Your task to perform on an android device:  In the bigbasket App search for Tata Tea Premium and view the product details.
Image 0: 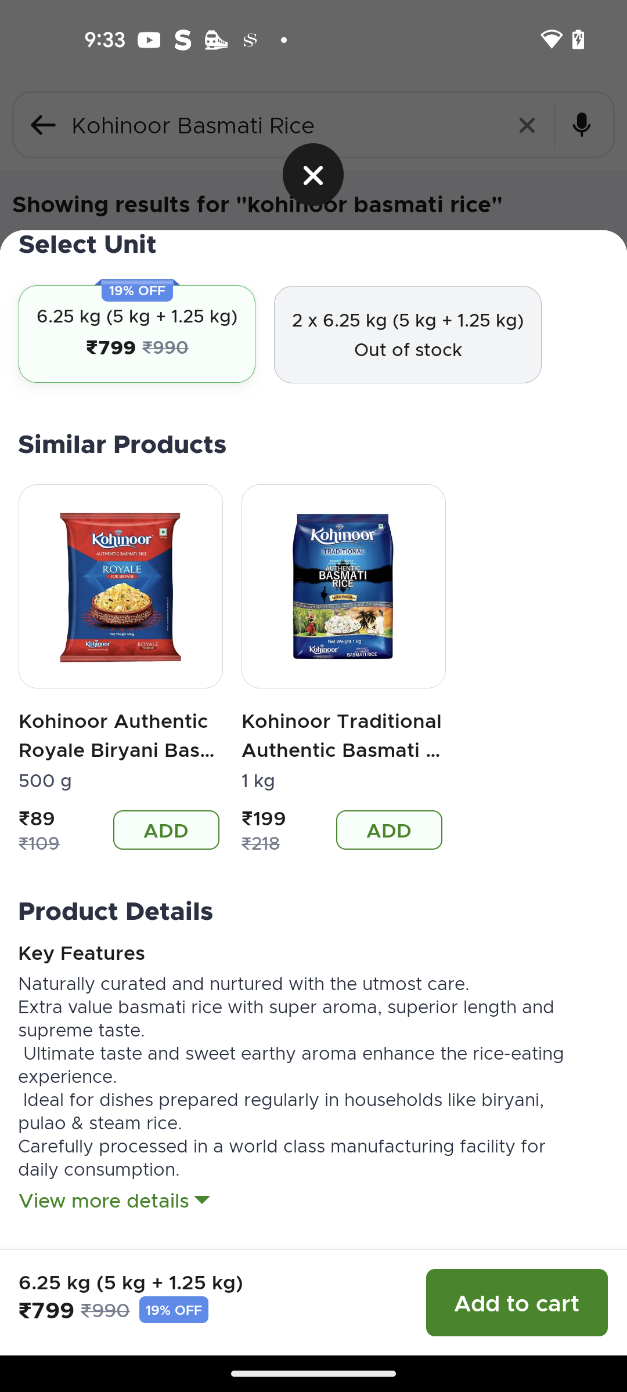
Open the Bigbasket App
Step 0: open app "bigbasket"
Image 1: 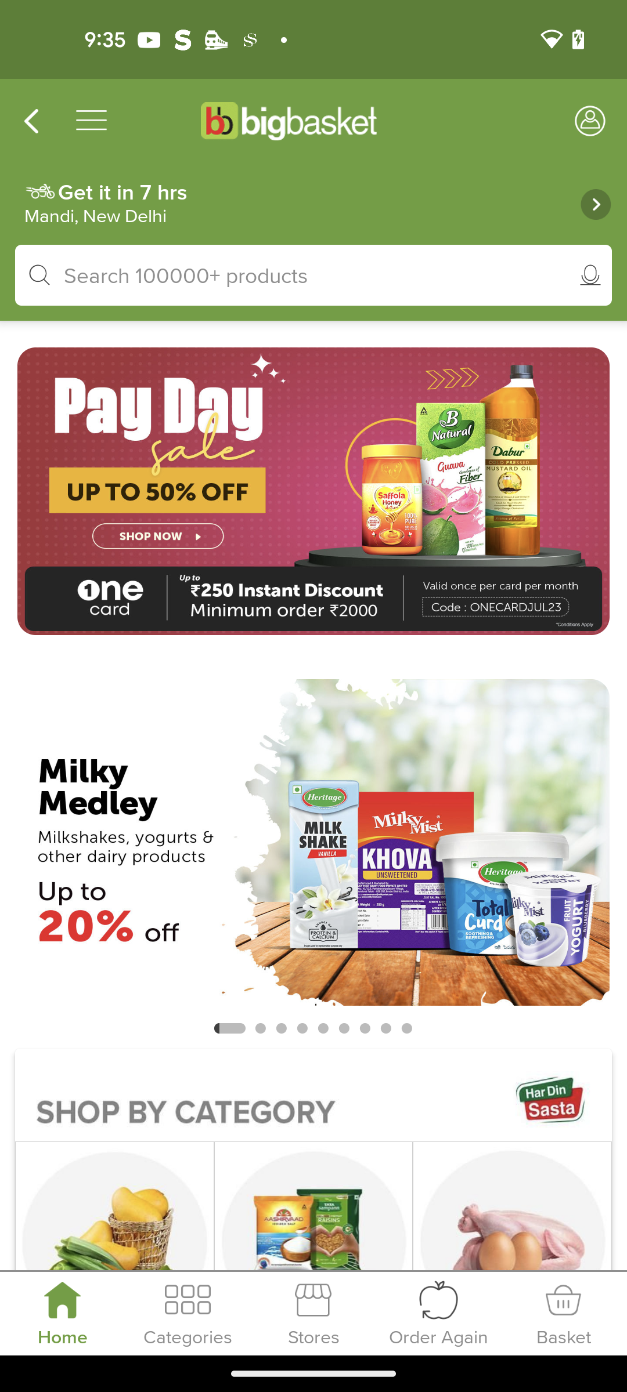
Go to the bigbasket search bar at the top of the screen
Step 1: click (313, 275)
Image 2: 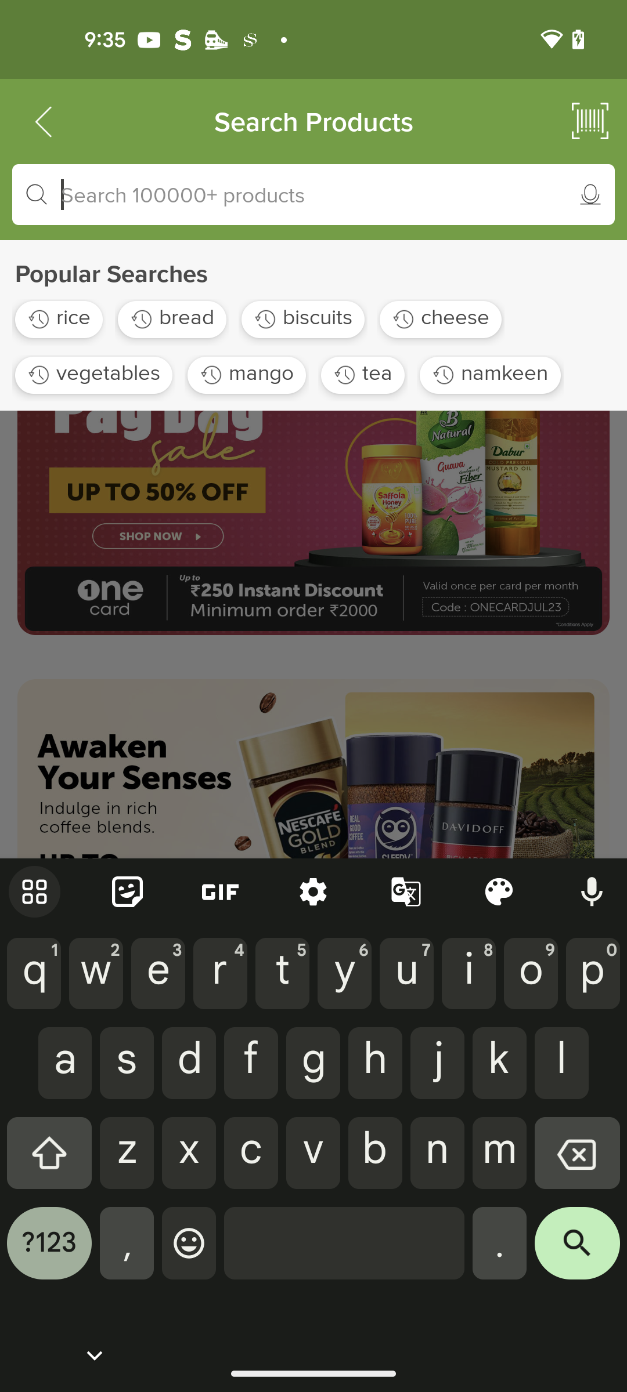
Search for Tata Tea premium in the search bar
Step 2: type "Tata Tea premium"
Image 3: 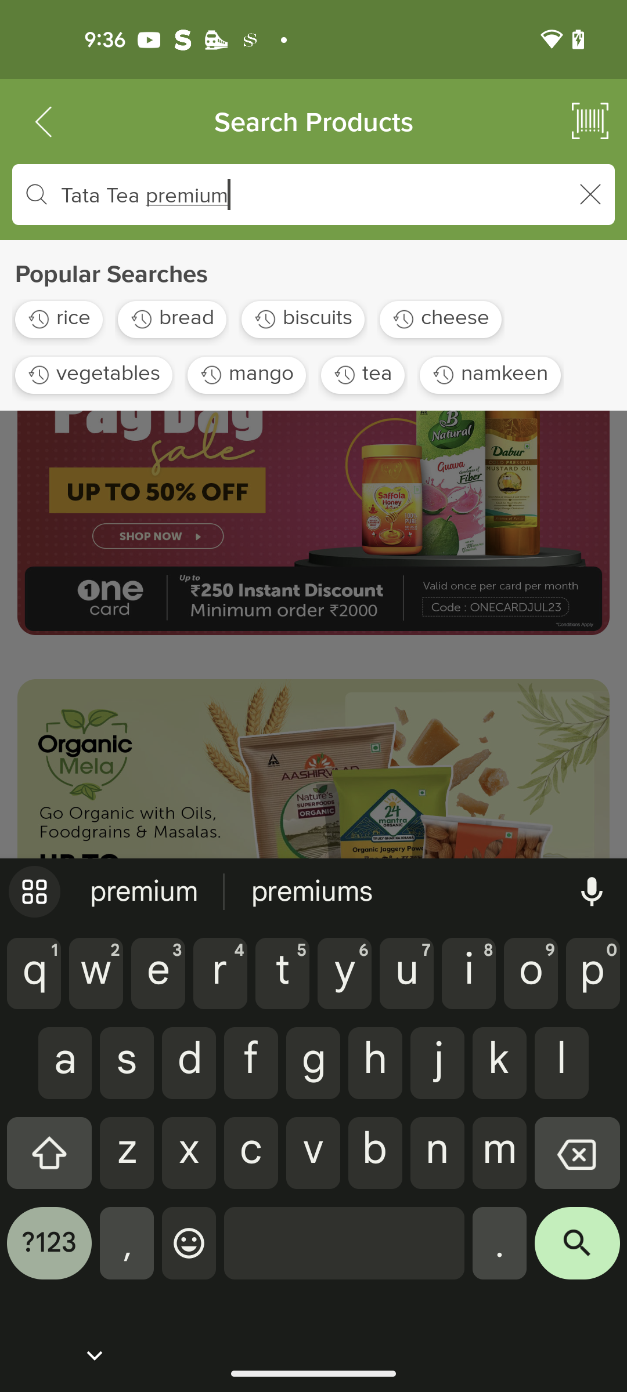
Click on the search icon at the bottom right corner
Step 3: click (577, 1252)
Image 4: 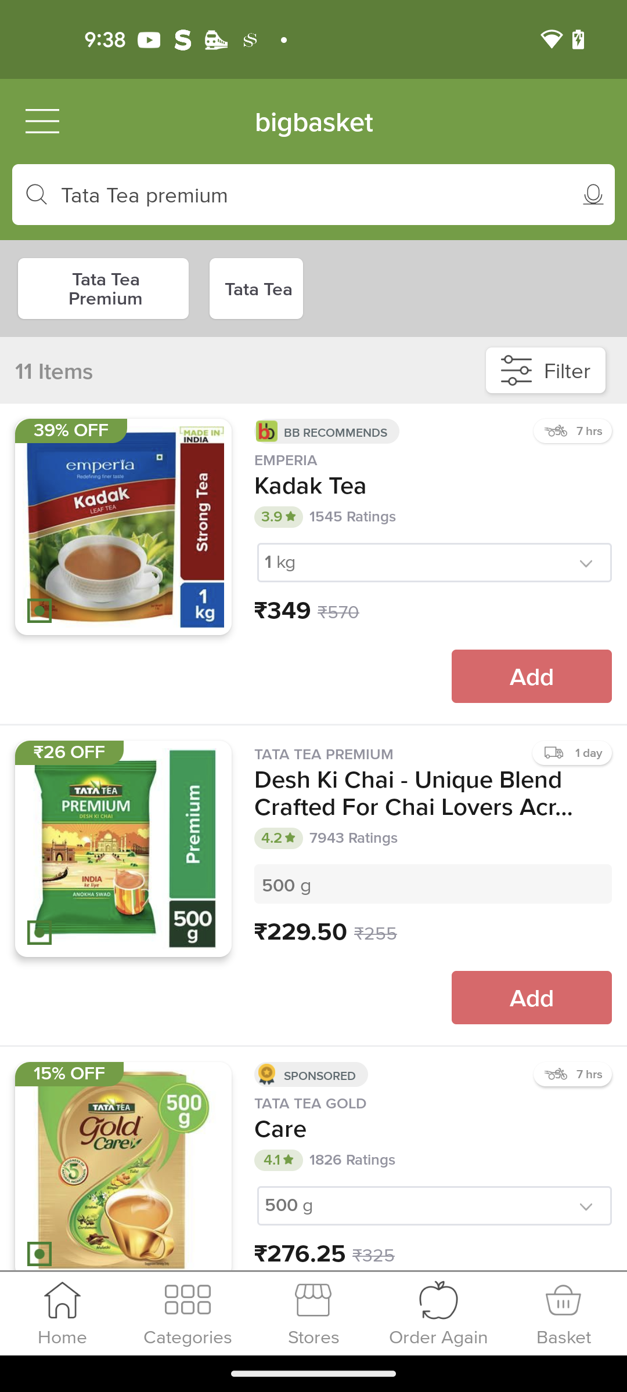
Open the second searched result of Tata tea premium
Step 4: click (416, 794)
Image 5: 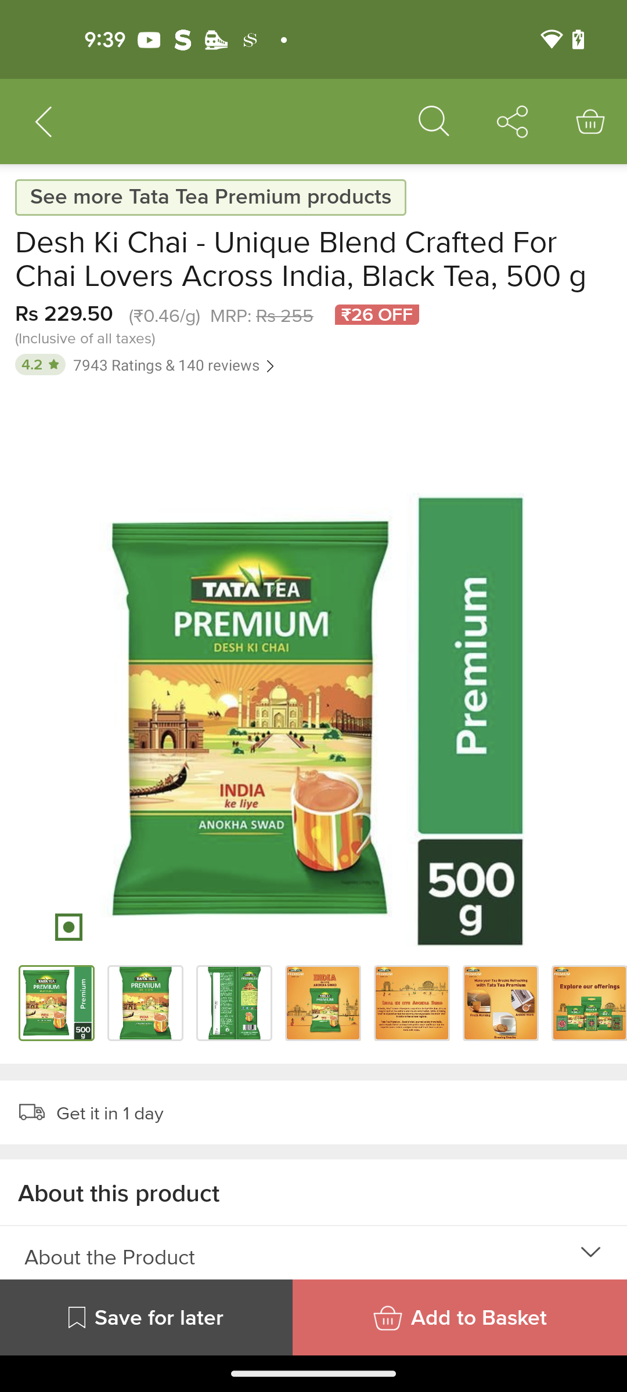
Swipe up for the product details
Step 5: scroll down